Your task to perform on an android device: In the myTuner app, download podcasts.
Image 0: 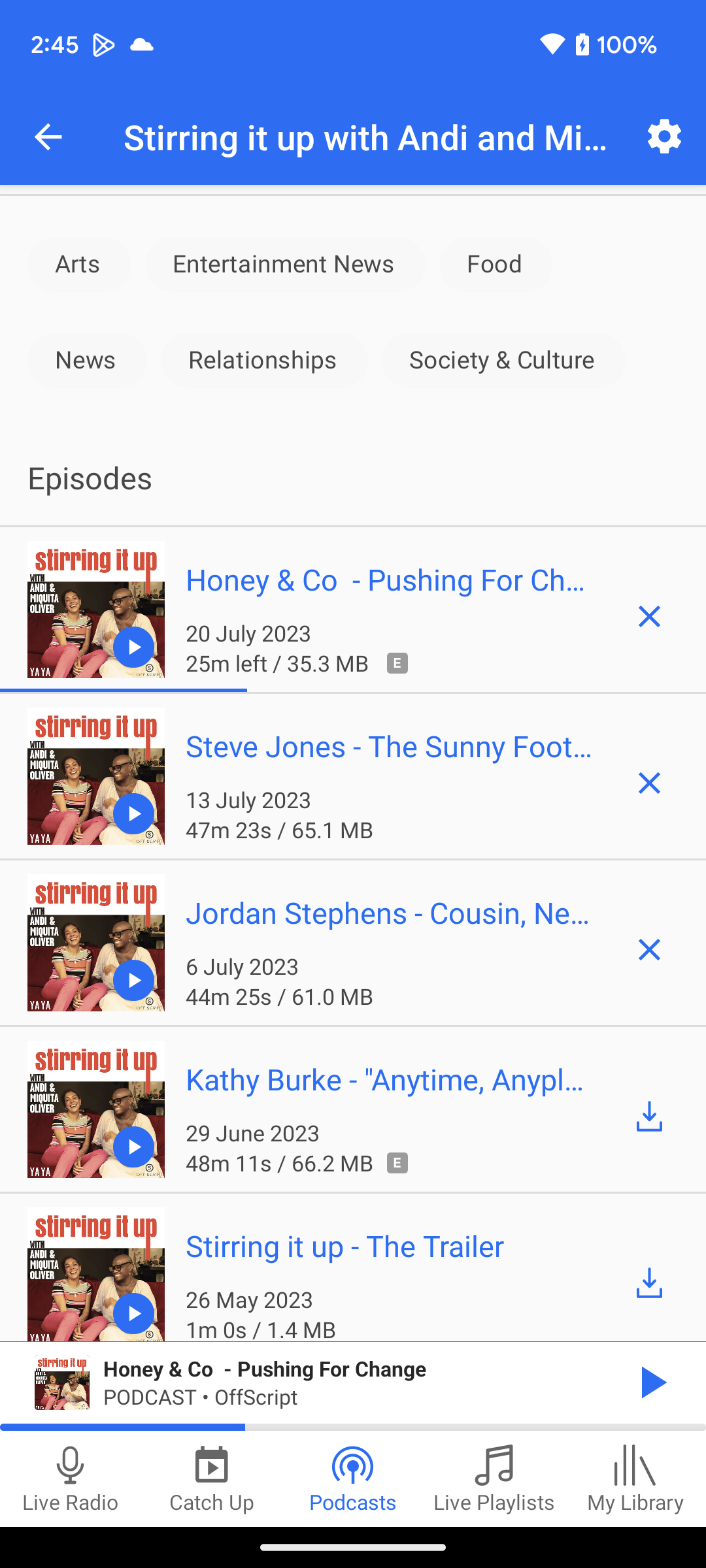
Open the myTuner app.
Step 0: open app "myTuner Radio, Podcasts, Music, Songs, News"
Image 1: 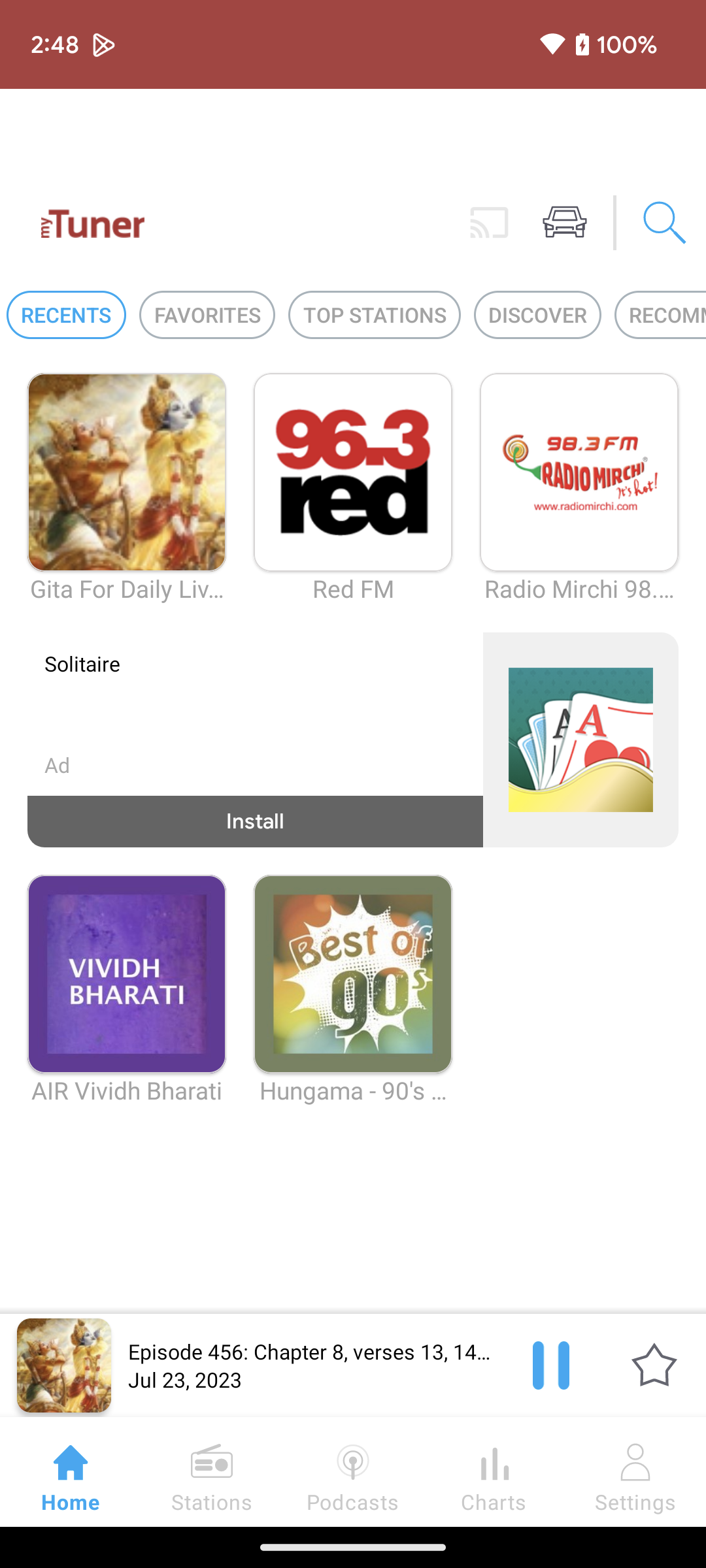
Click on the Gita for daily living podcasts at the top left side of the screen.
Step 1: click (106, 463)
Image 2: 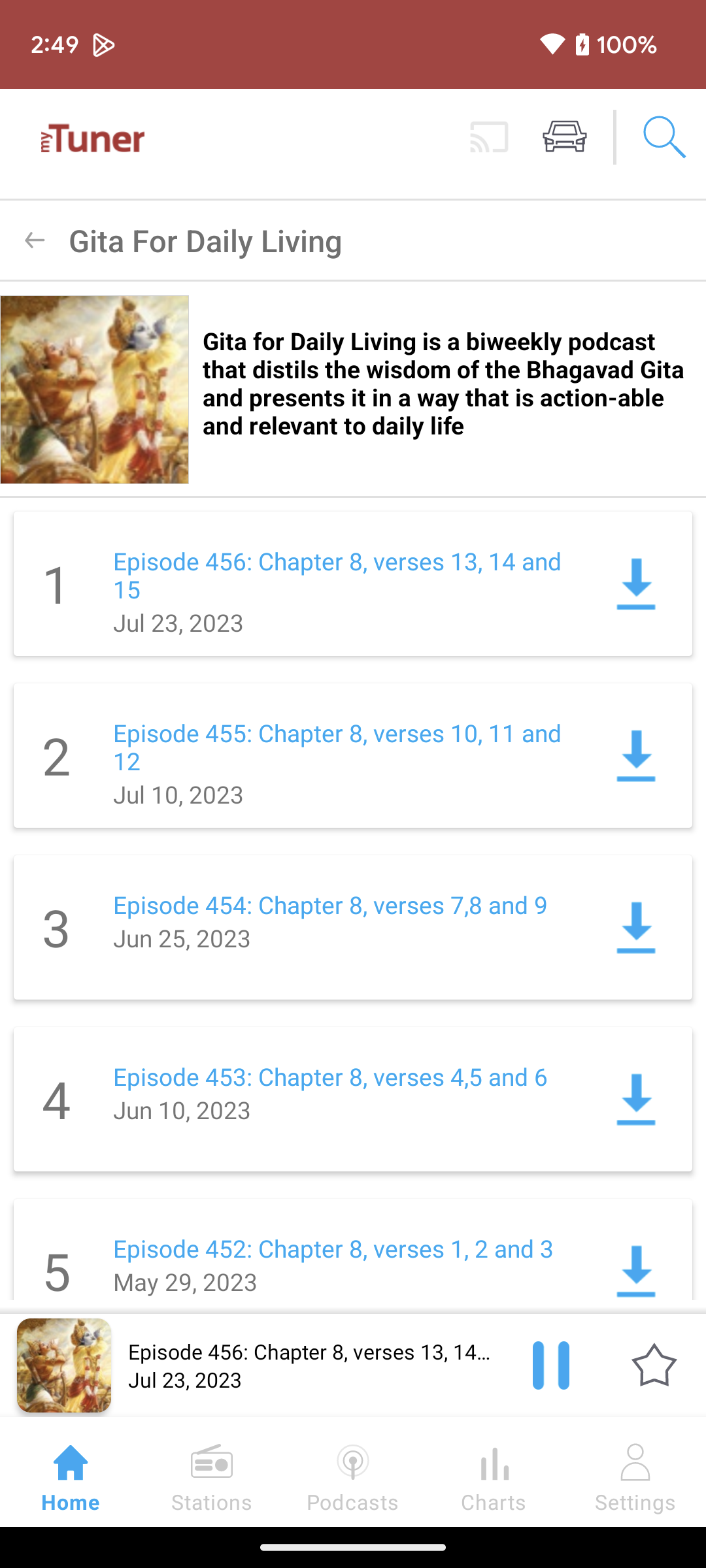
Click on the download icons at the right side of the episodes.
Step 2: click (633, 587)
Image 3: 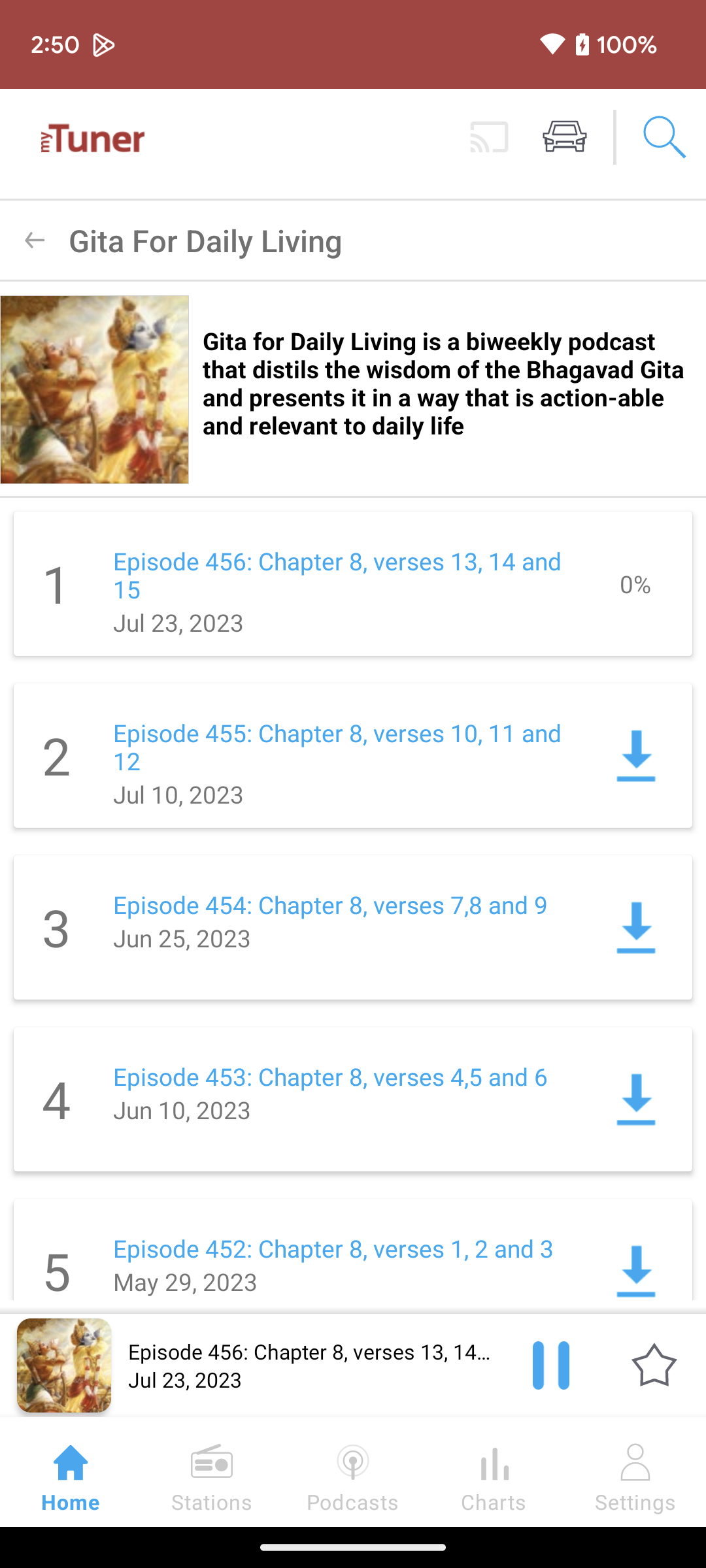
Click on the download icons at the right side of the episodes.
Step 3: click (633, 753)